Your task to perform on an android device: Open the Contact app & create a new contact with number 9000000000 & name it DBW
Image 1: 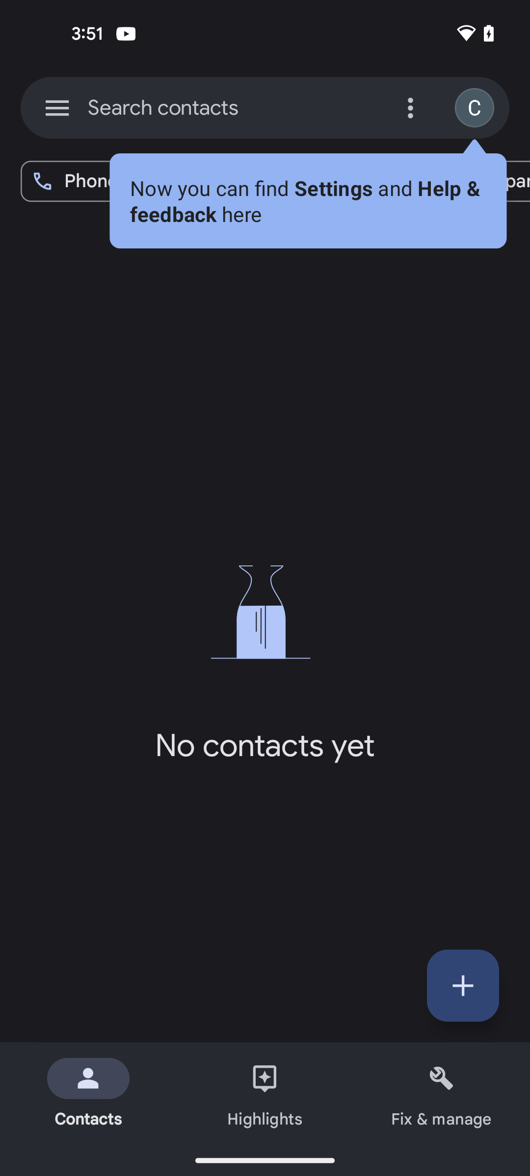
click on the Plus icon to add a new contact
Step 1: click (463, 985)
Image 2: 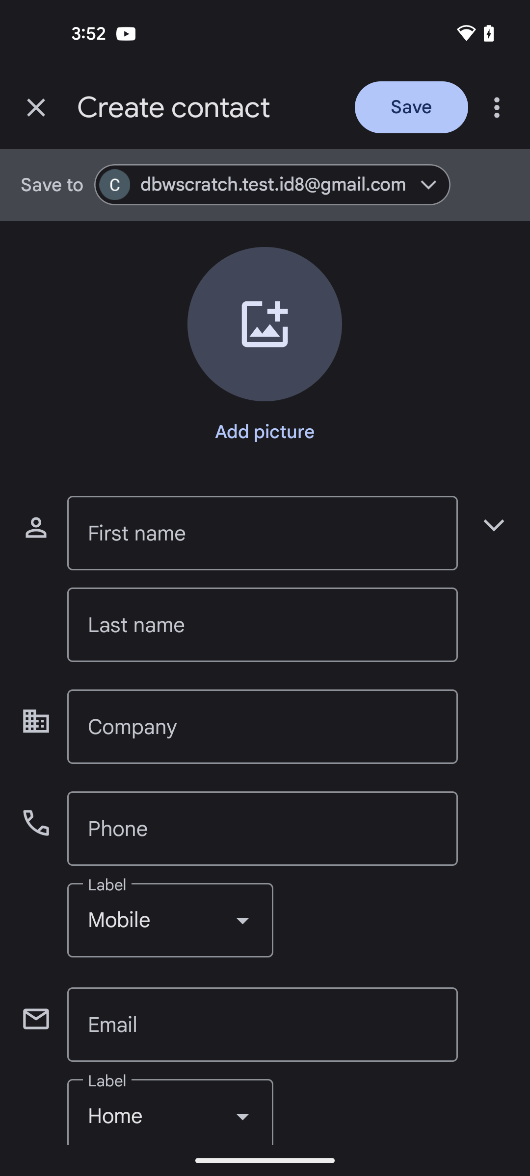
click on the Plus icon to add a new contact
Step 2: click (477, 982)
Image 3: 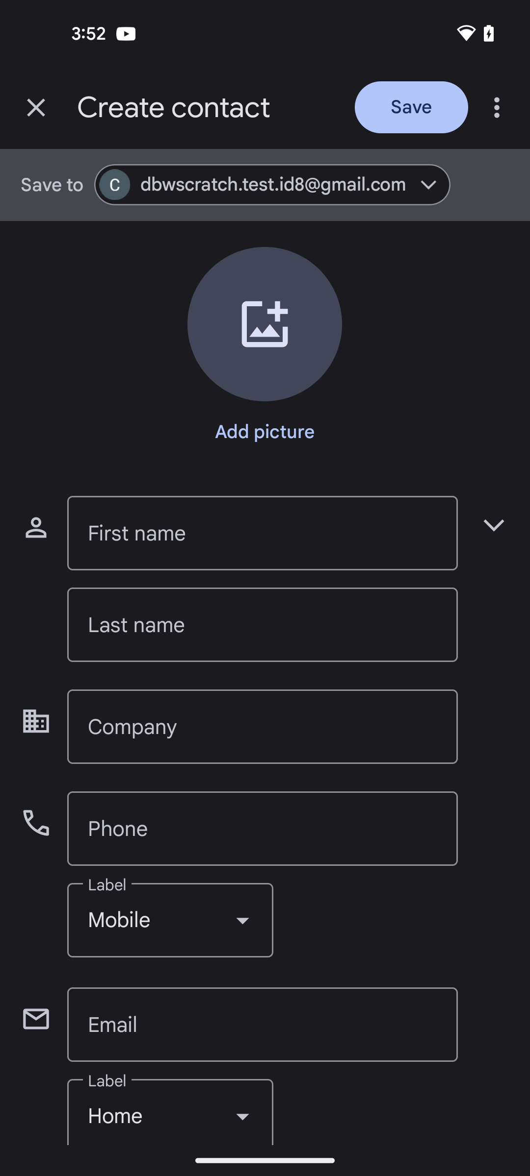
click on First name section
Step 3: click (262, 533)
Image 4: 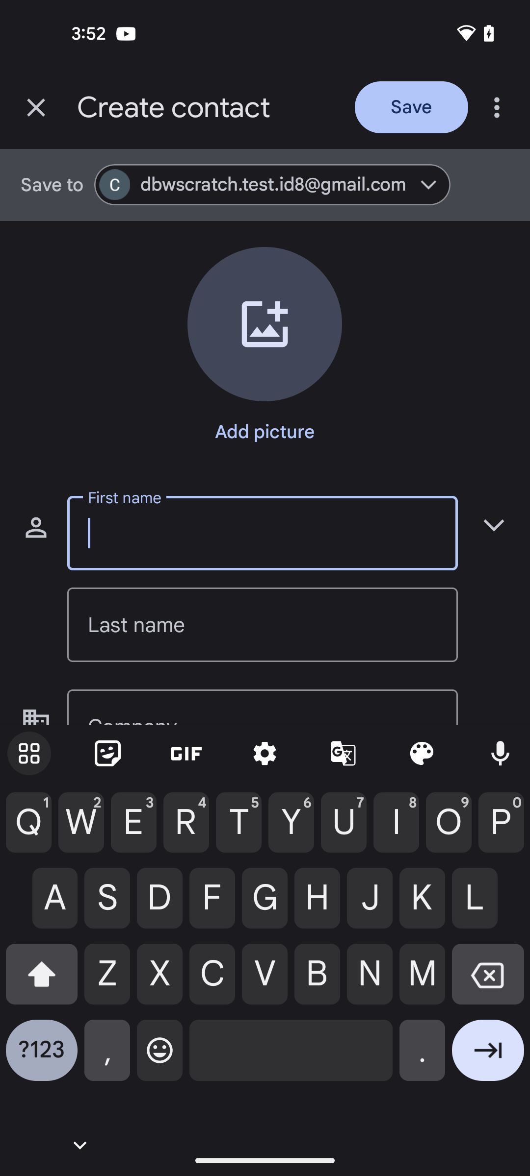
enter the name DBW
Step 4: type "DBW"
Image 6: 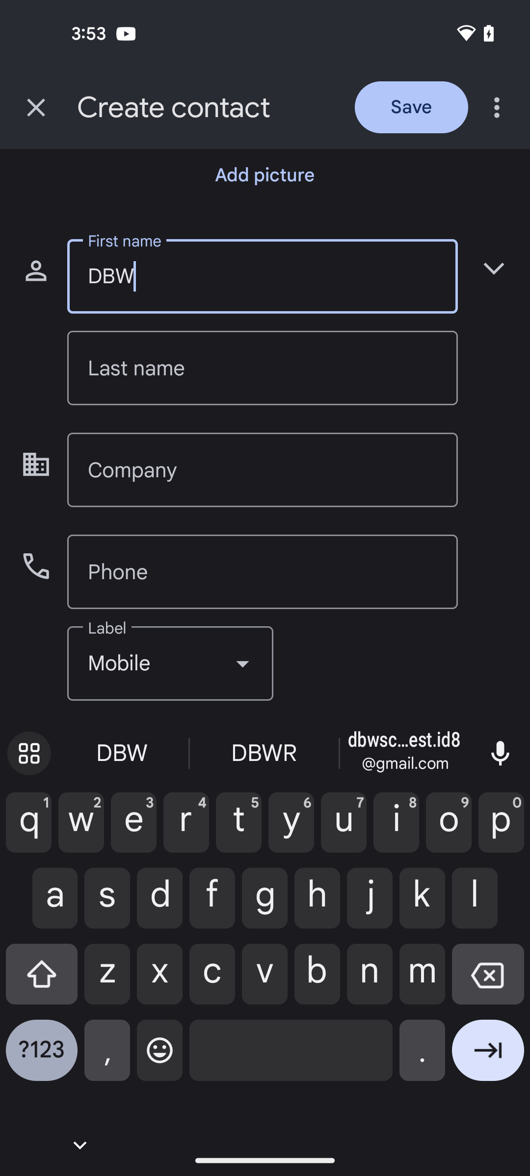
click on phone number section
Step 6: click (262, 572)
Image 7: 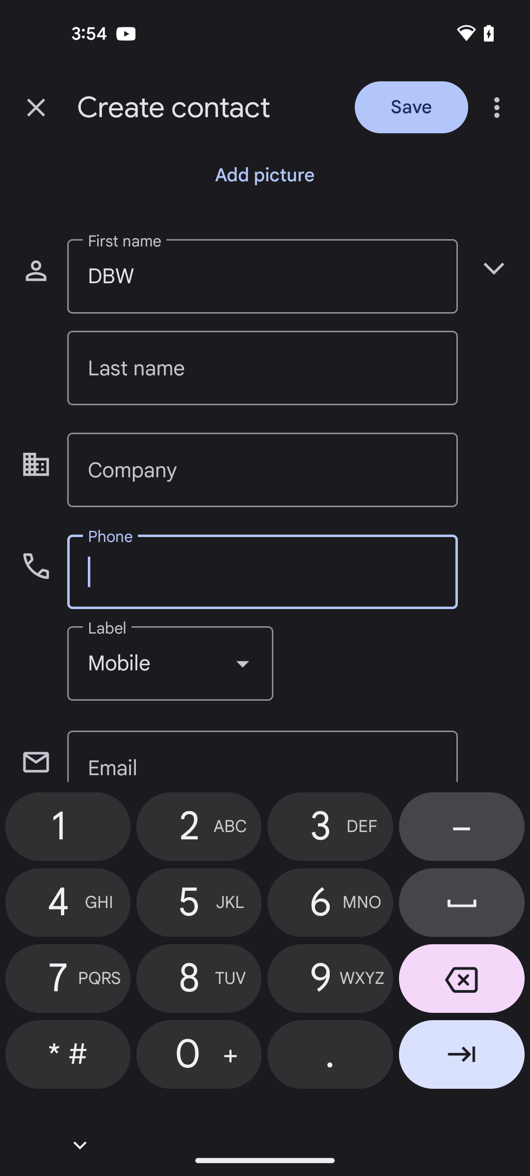
enter the number 90000000000
Step 7: type "9000000000"
Image 8: 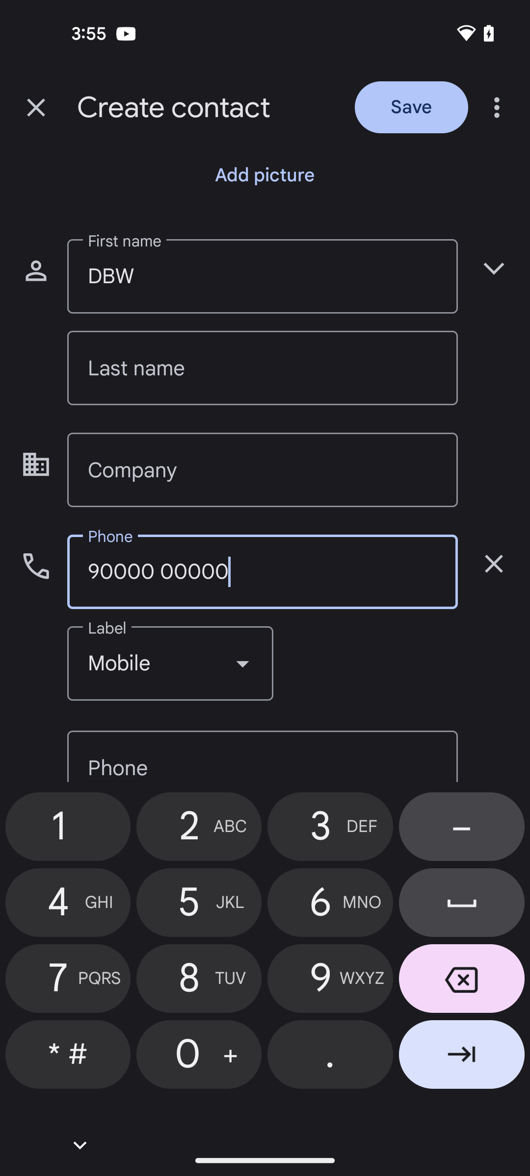
click on save button at the top right corner of the screen
Step 8: click (411, 107)